Your task to perform on an android device: In the To Do Reminder app Set the cycling event reminder to repeat every two hours.
Image 0: 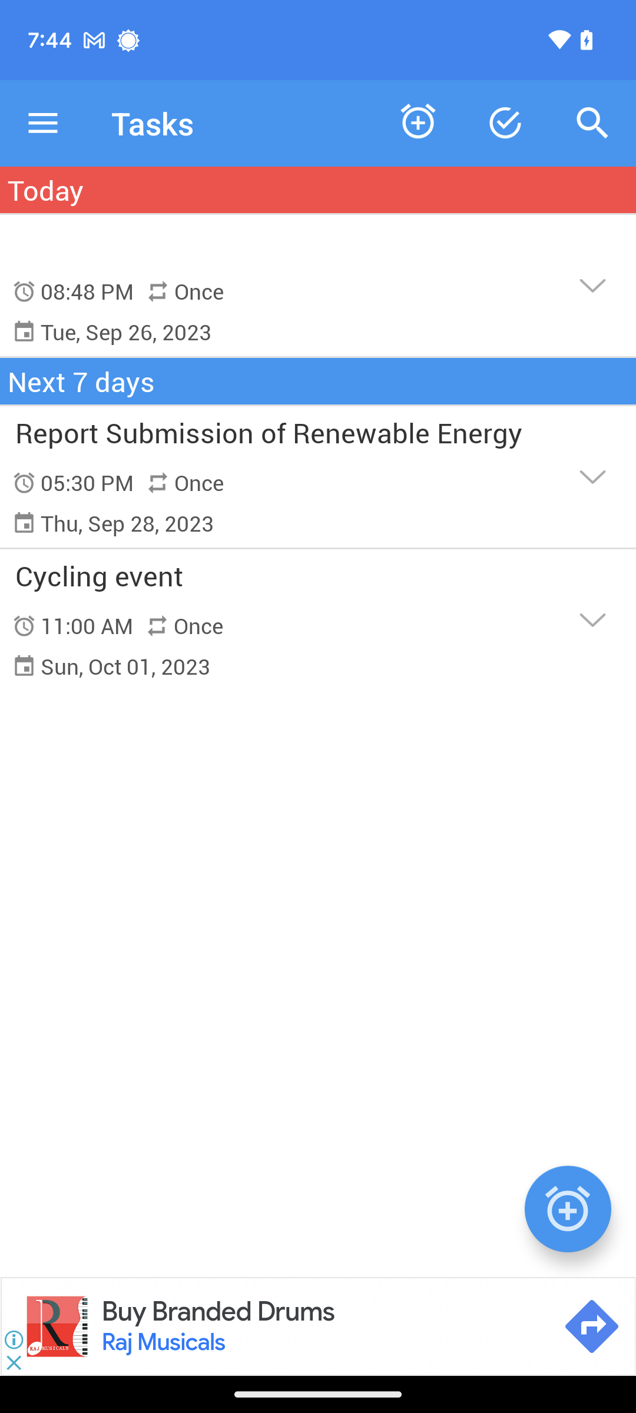
Click on the cycling event reminder.
Step 0: click (318, 619)
Image 1: 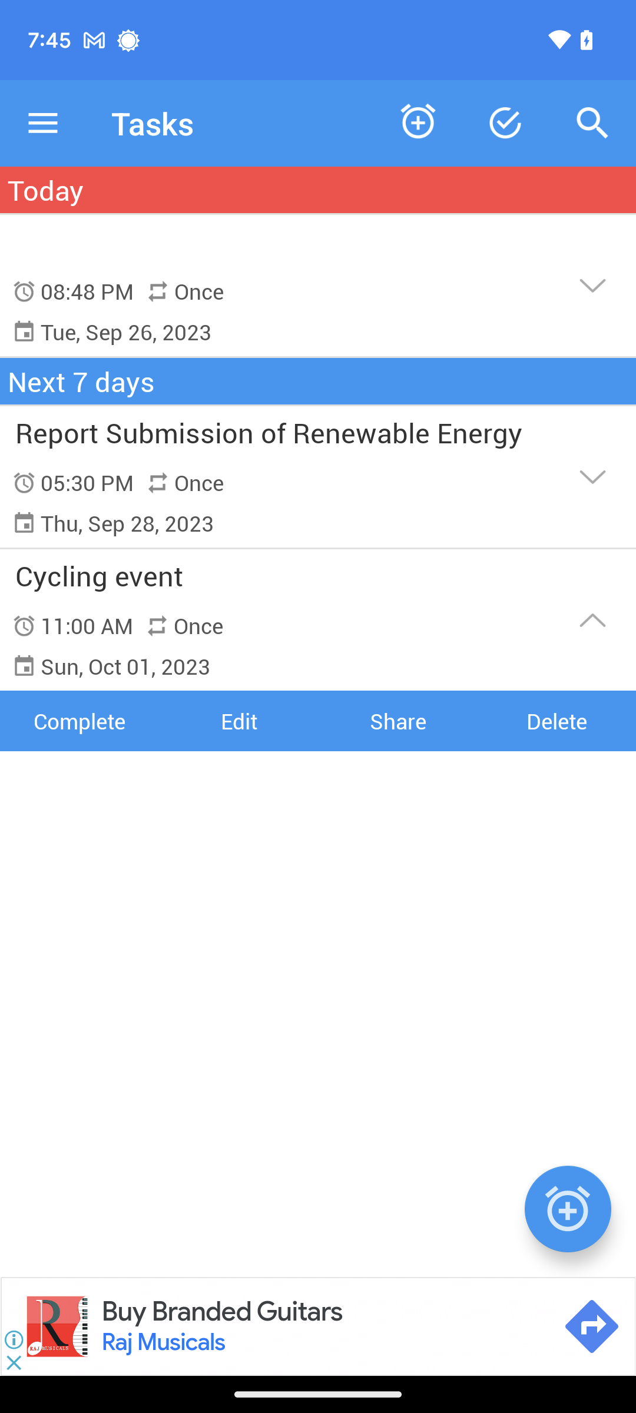
Click on the edit option below the reminder.
Step 1: click (238, 721)
Image 2: 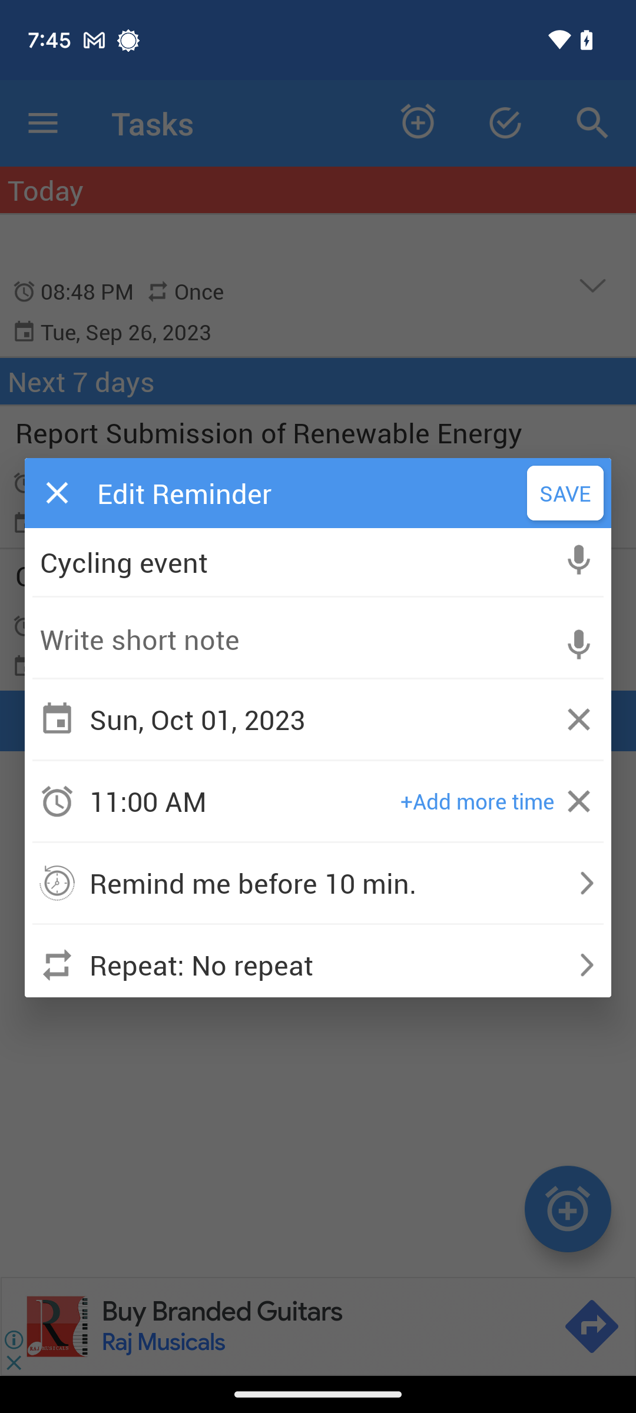
Click on the edit option below the reminder.
Step 2: wait
Image 3: 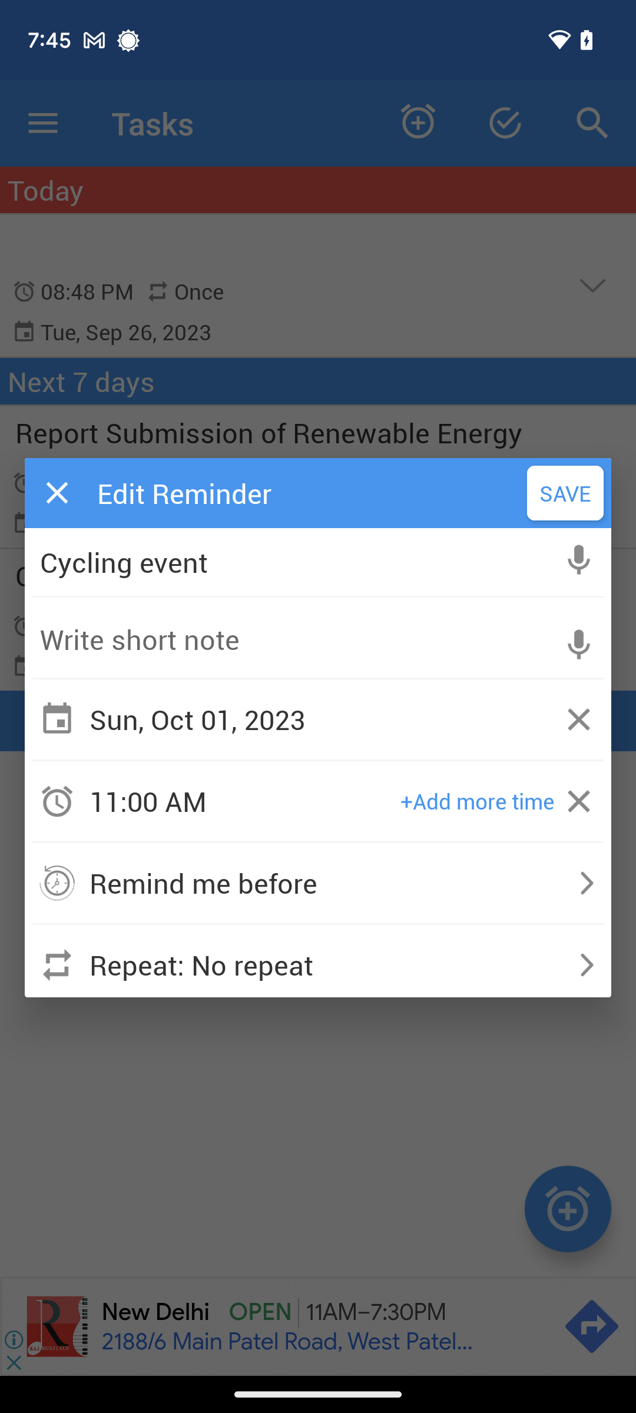
Click on the Repeat tab.
Step 3: click (301, 965)
Image 4: 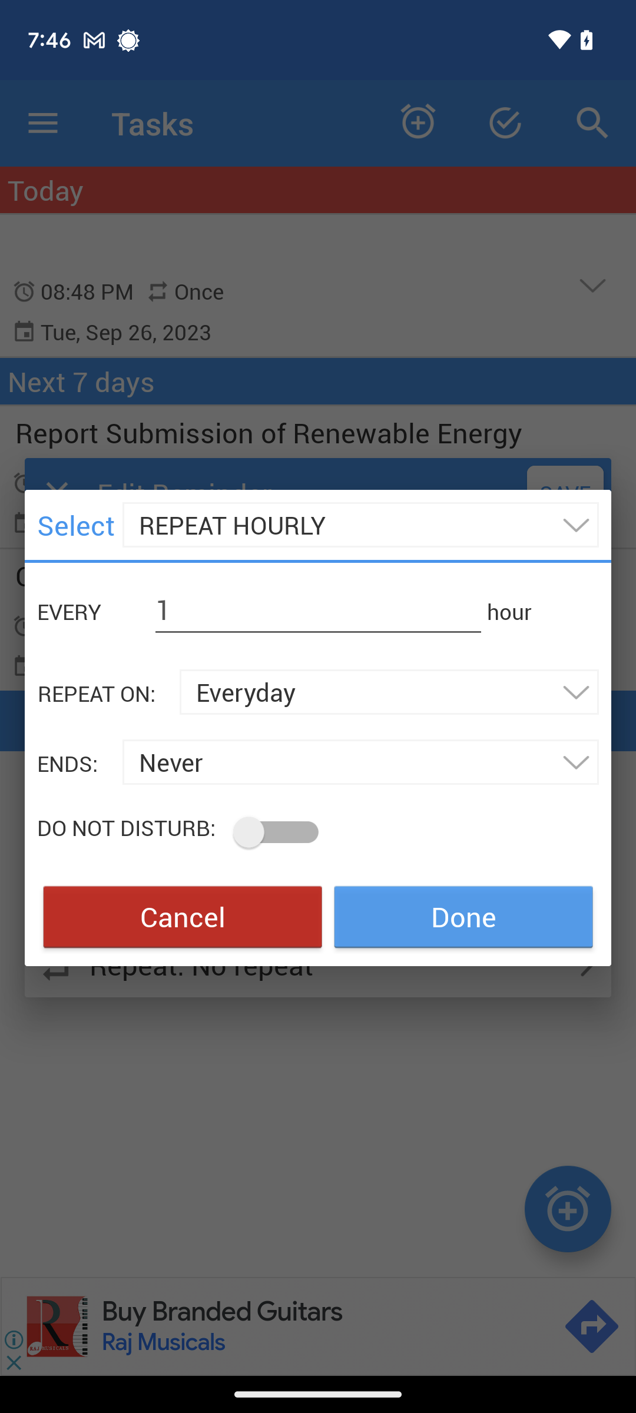
Click on the number of hours.
Step 4: click (318, 610)
Image 5: 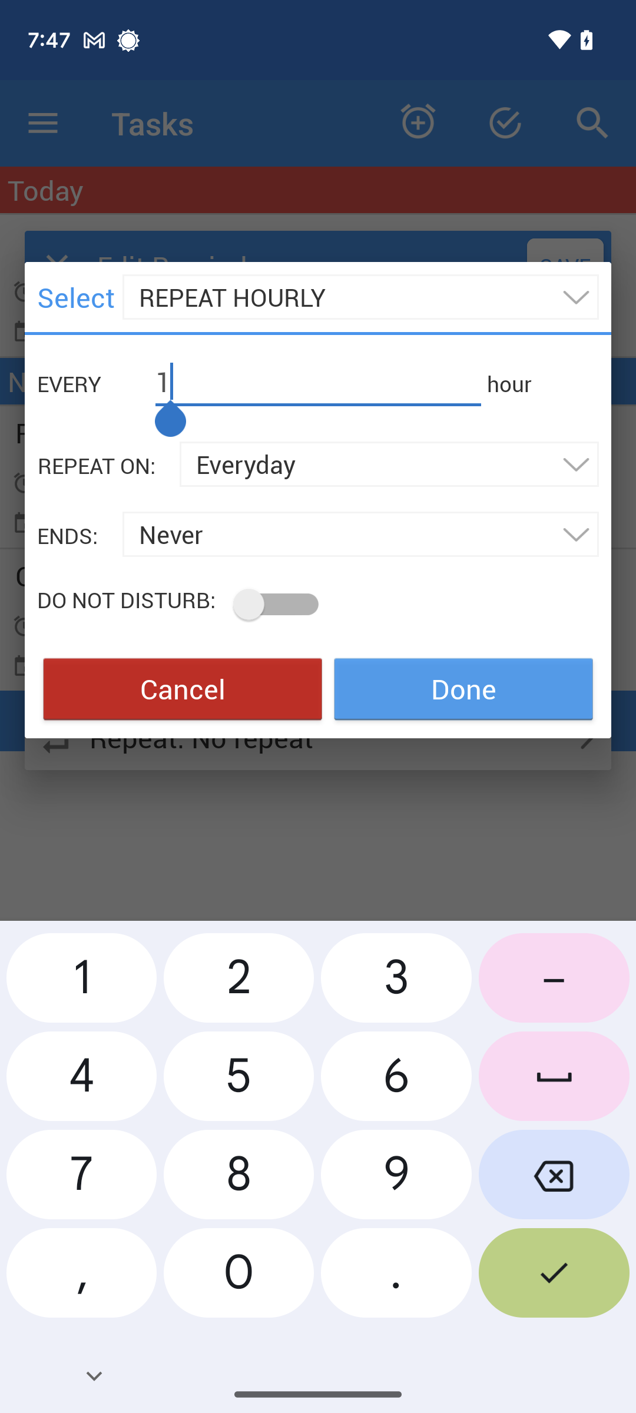
set the repeat to two hours.
Step 5: click (554, 1179)
Image 6: 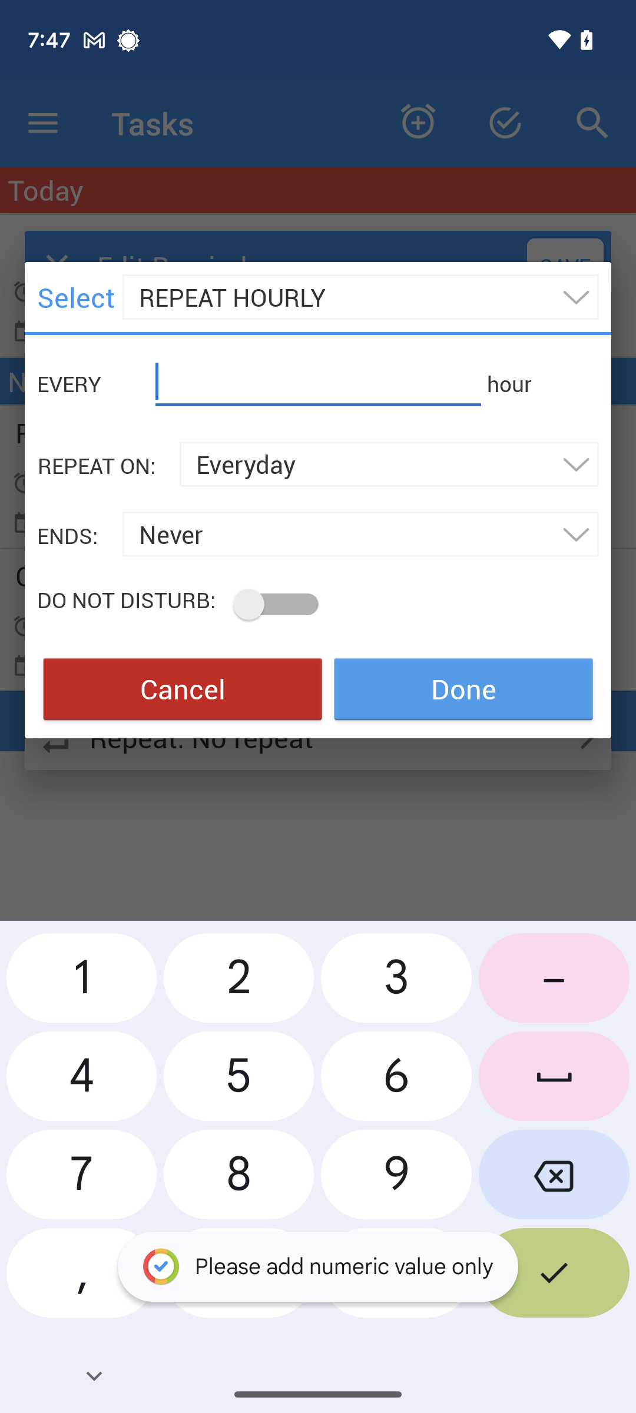
set the repeat to two hours.
Step 6: click (238, 981)
Image 7: 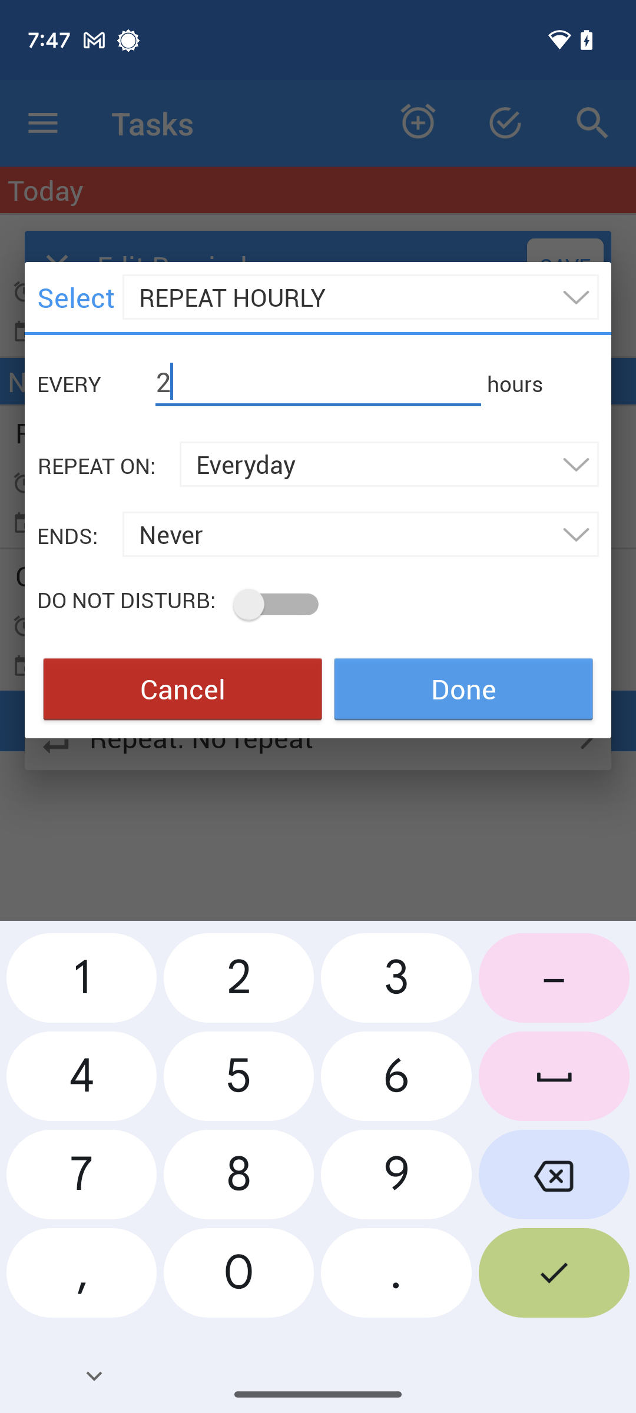
Click on Done.
Step 7: click (463, 689)